Your task to perform on an android device: I want to sign out of Duolingo app.
Image 0: 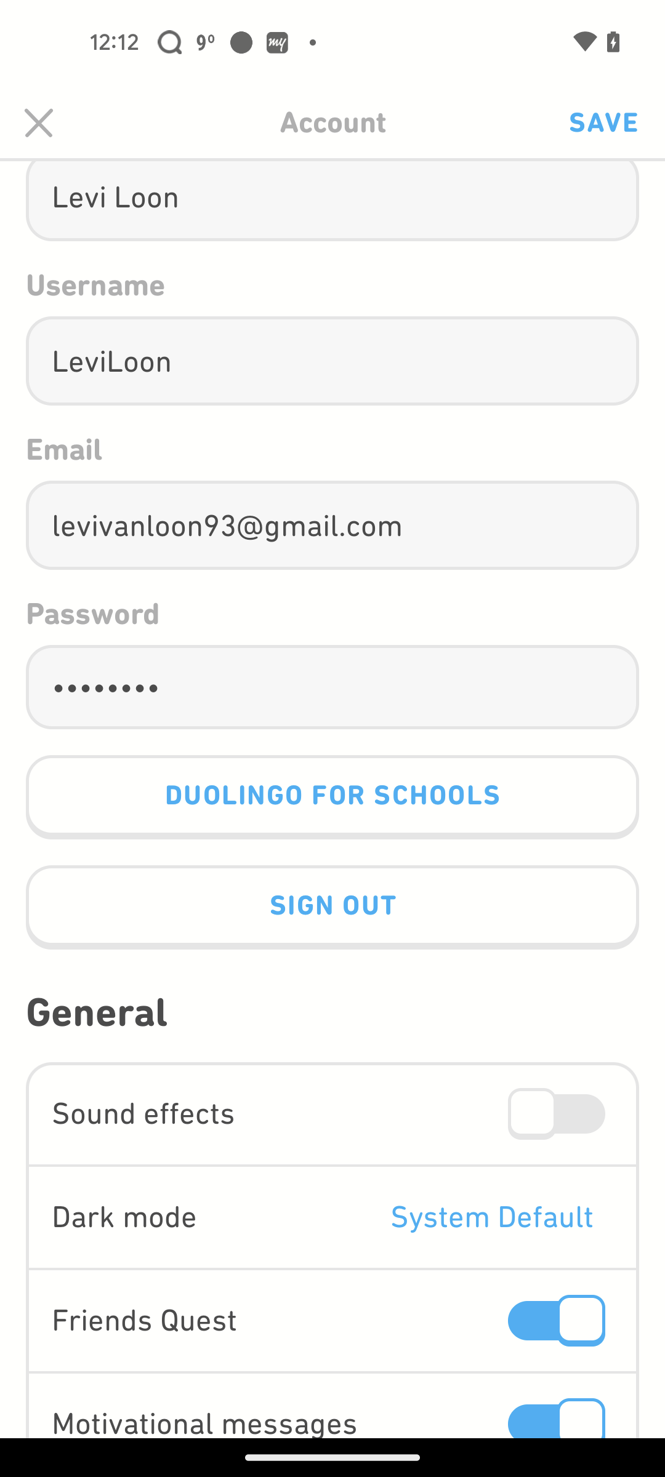
Click on the Sign out button.
Step 0: click (332, 907)